Your task to perform on an android device: A few of my wardrobe handles are broken and are not looking good at all. Search for wardrobe handles in the TEMU app.
Image 0: 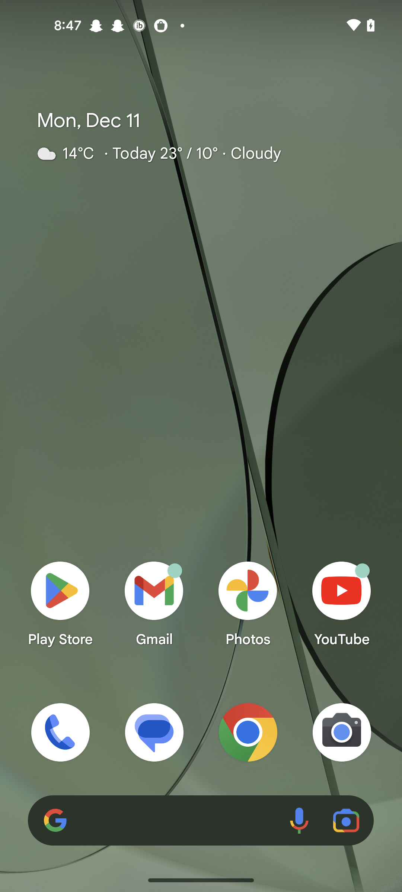
open the Temu app
Step 0: open app "Temu"
Image 1: 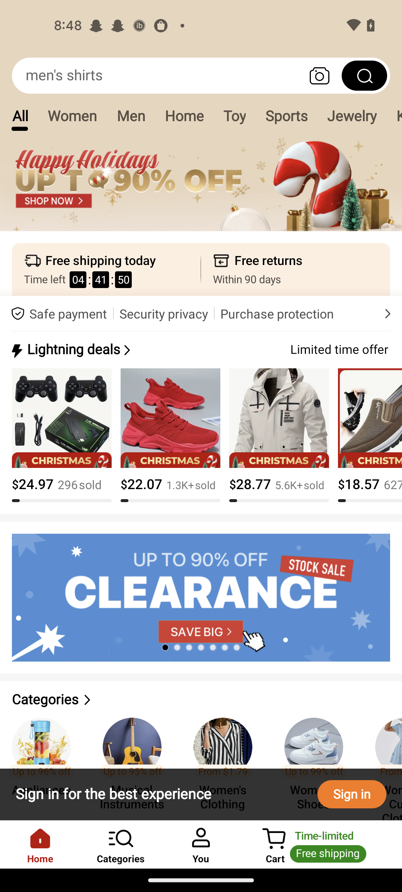
Click on the search bar 
Step 1: click (157, 75)
Image 2: 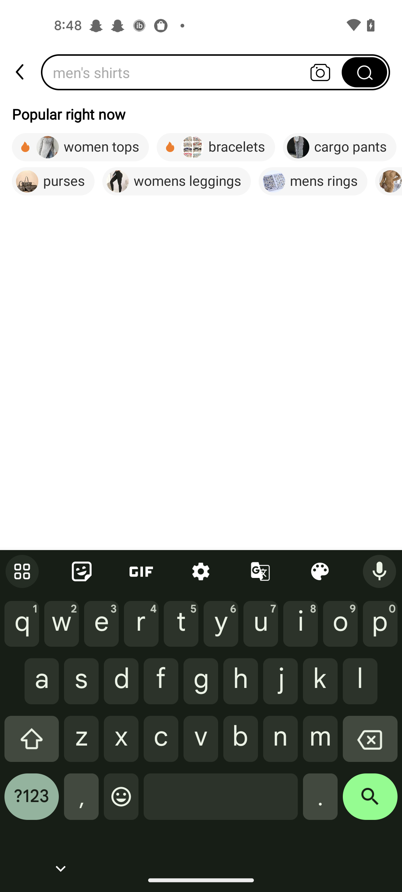
Enter a product as wardrobe handles
Step 2: type "wardrobe handles"
Image 3: 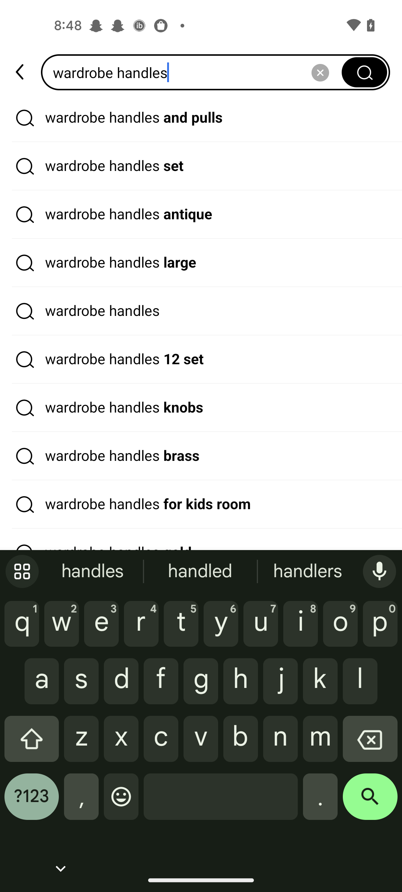
Click on the search icon at the bottom right corner of the screen 
Step 3: click (370, 802)